Your task to perform on an android device: I recently added a book called Think and Grow Rich to my library and would like to open it.
Image 0: 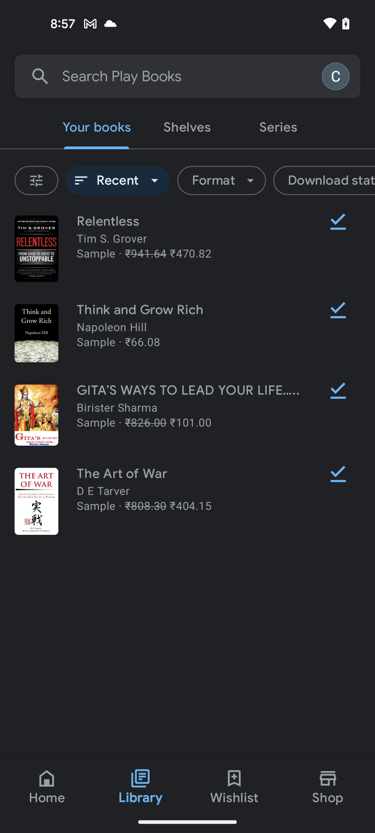
click on Think and Grow Rich book to open it
Step 0: click (189, 310)